Your task to perform on an android device: Delete the Senorita audio file as the quality is not so good in the smart voice recorder app
Image 1: 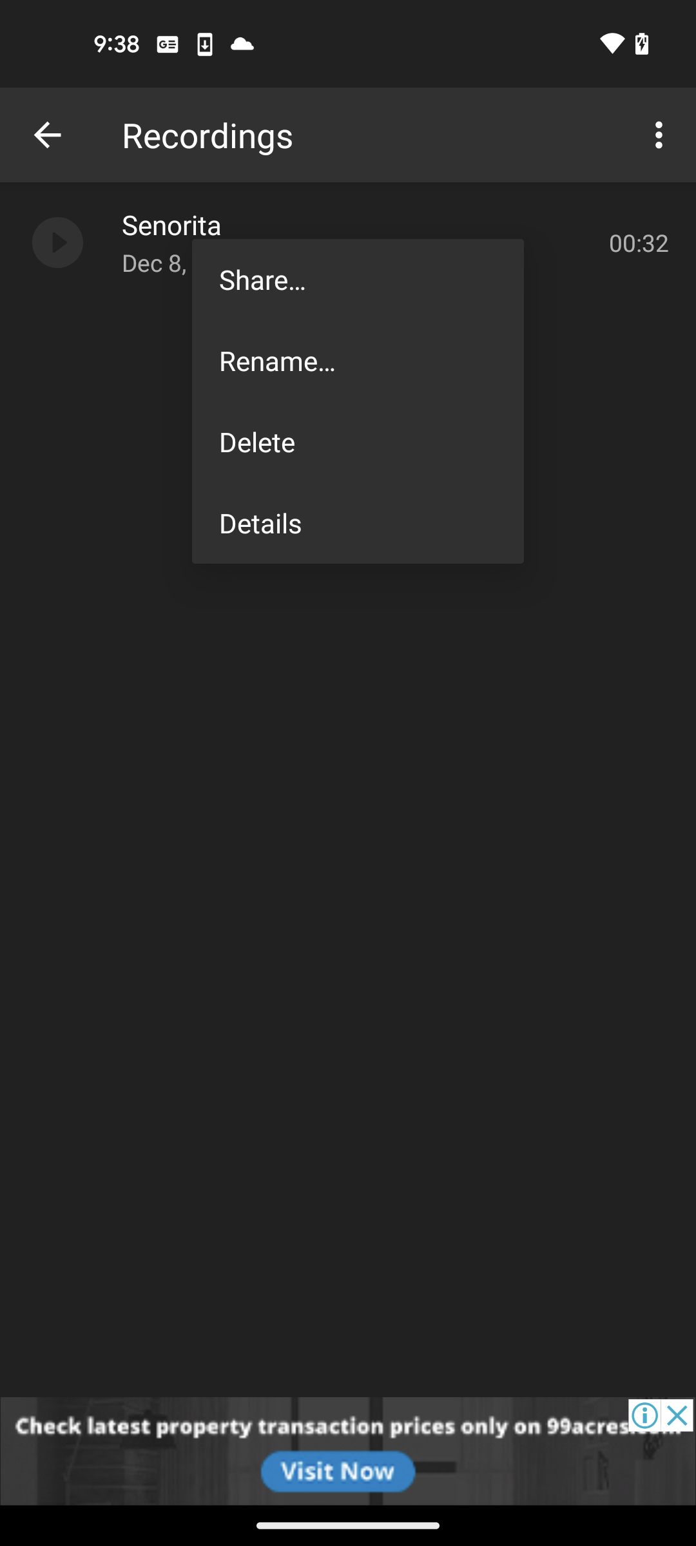
Click on the Delete button
Step 1: click (358, 441)
Image 2: 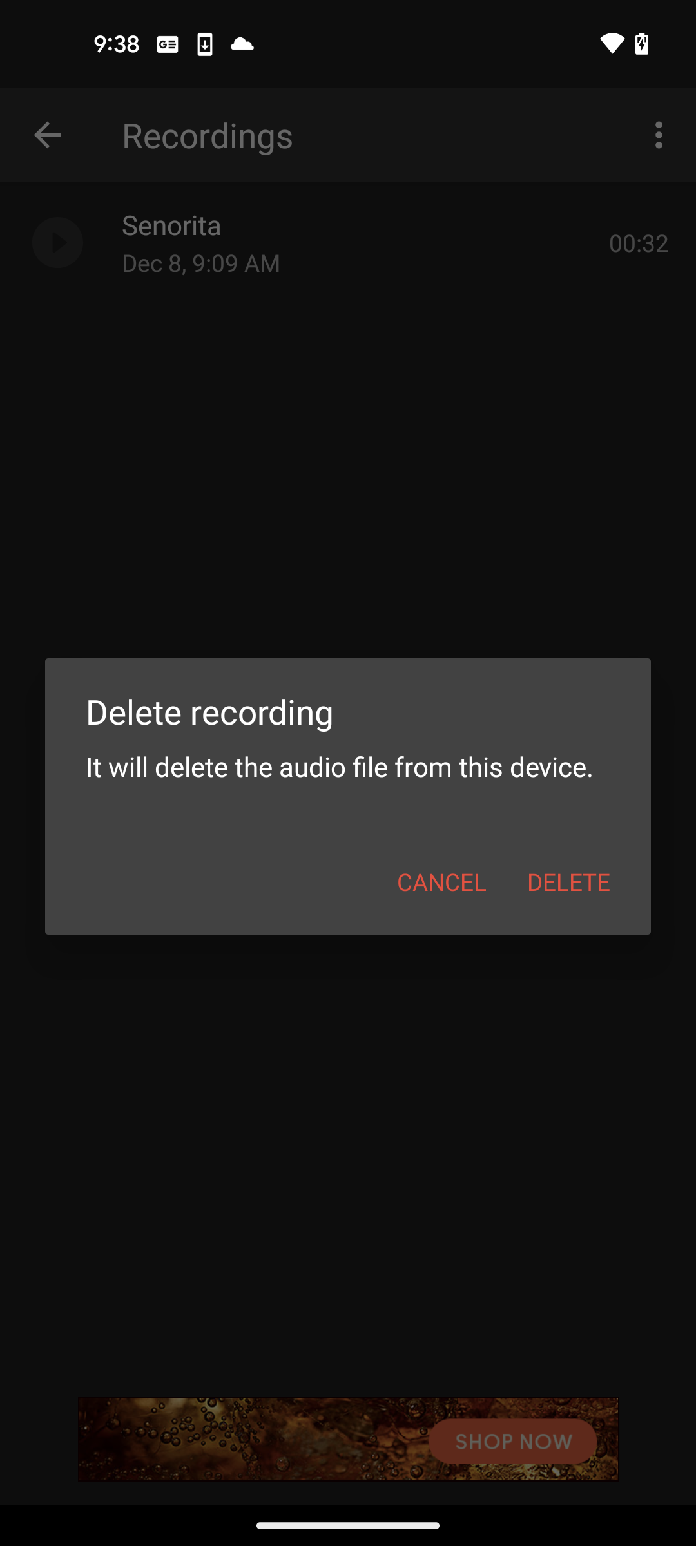
Click on the DELETE button in the pop up
Step 2: click (568, 882)